Your task to perform on an android device: Change the alignment of the title "Employment Fair Survey" from left to center on the SurveyMonkey app.
Image 0: 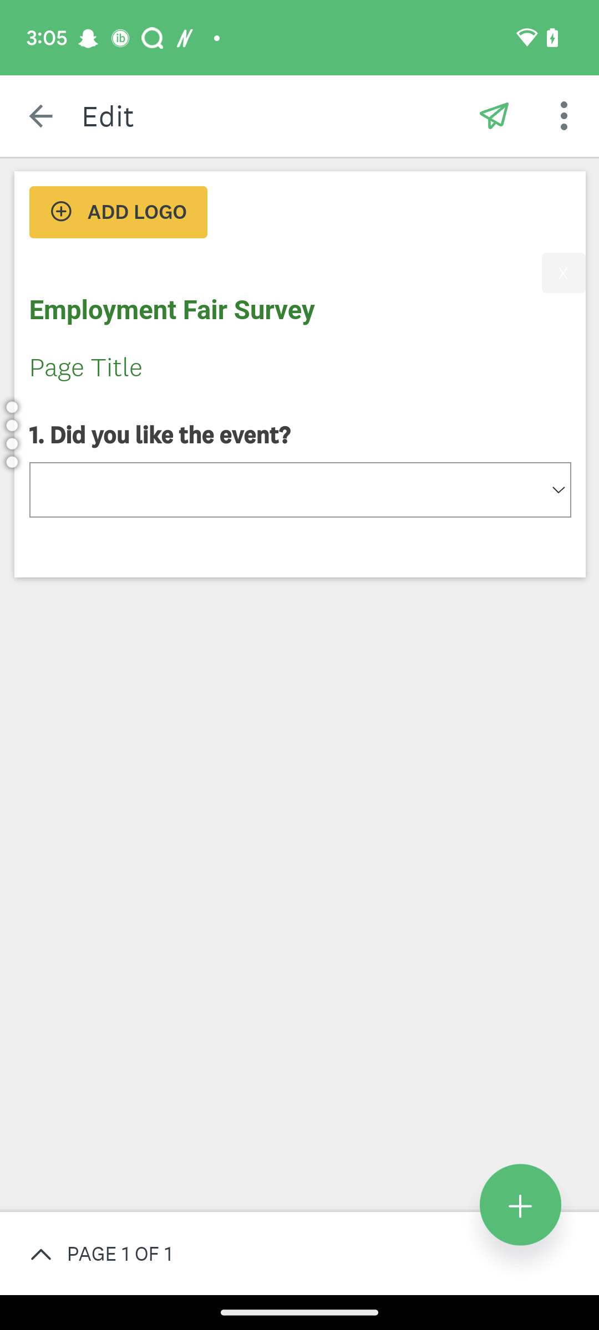
Click on the Title Employment Fair Survey.
Step 0: click (299, 311)
Image 1: 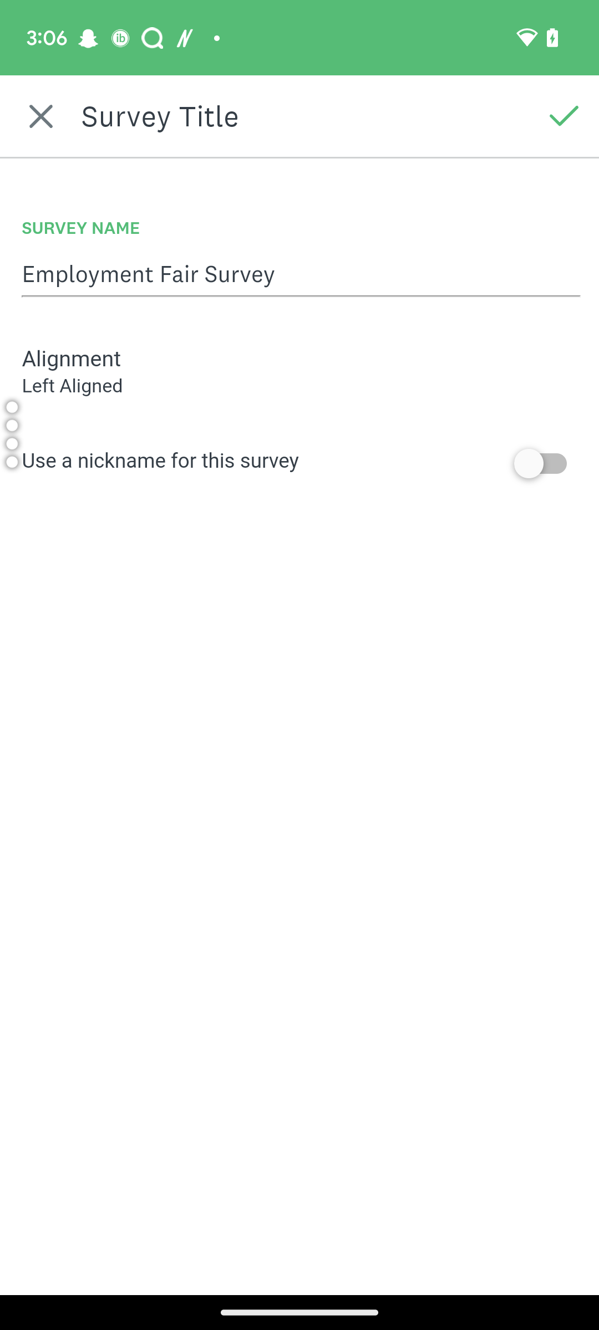
Click on the Alignment tab.
Step 1: click (72, 385)
Image 2: 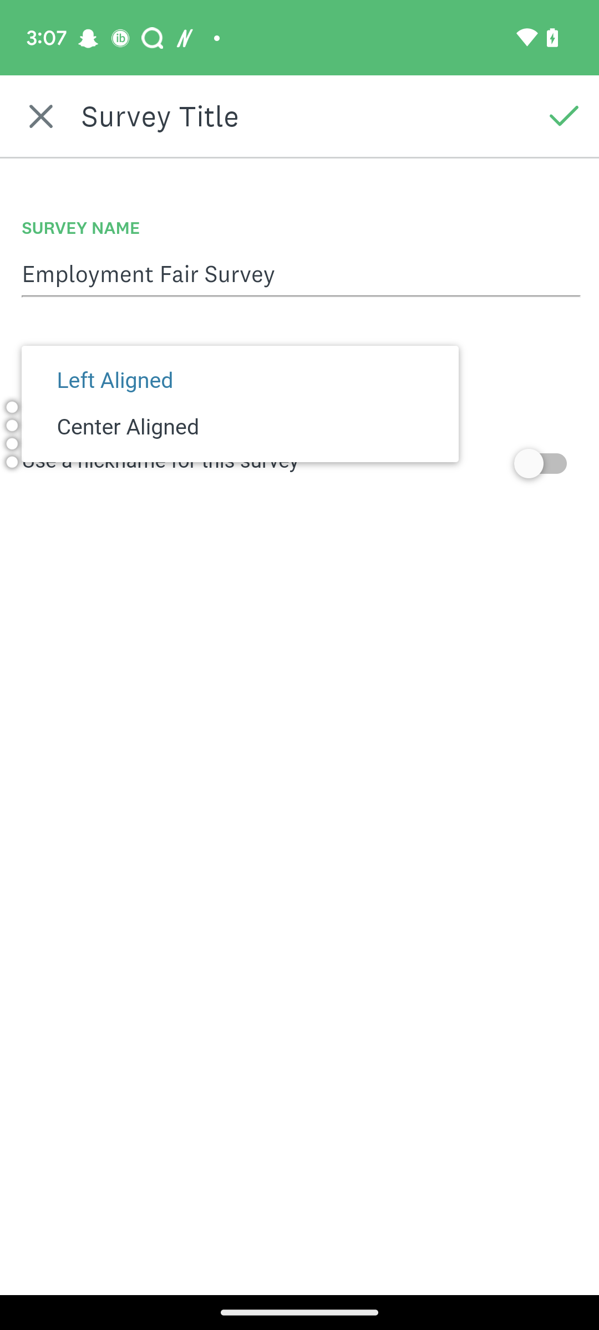
Select the Center Aligned tab.
Step 2: click (240, 426)
Image 3: 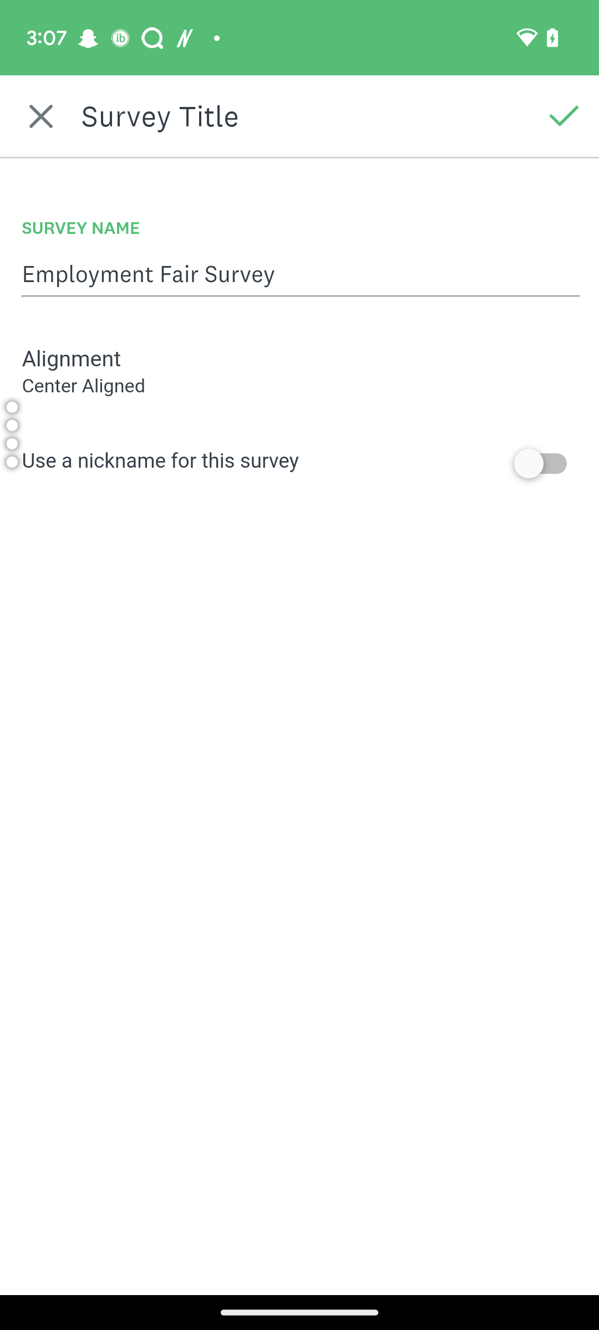
Click on the right click icon at the top right corner of the screen.
Step 3: click (564, 116)
Image 4: 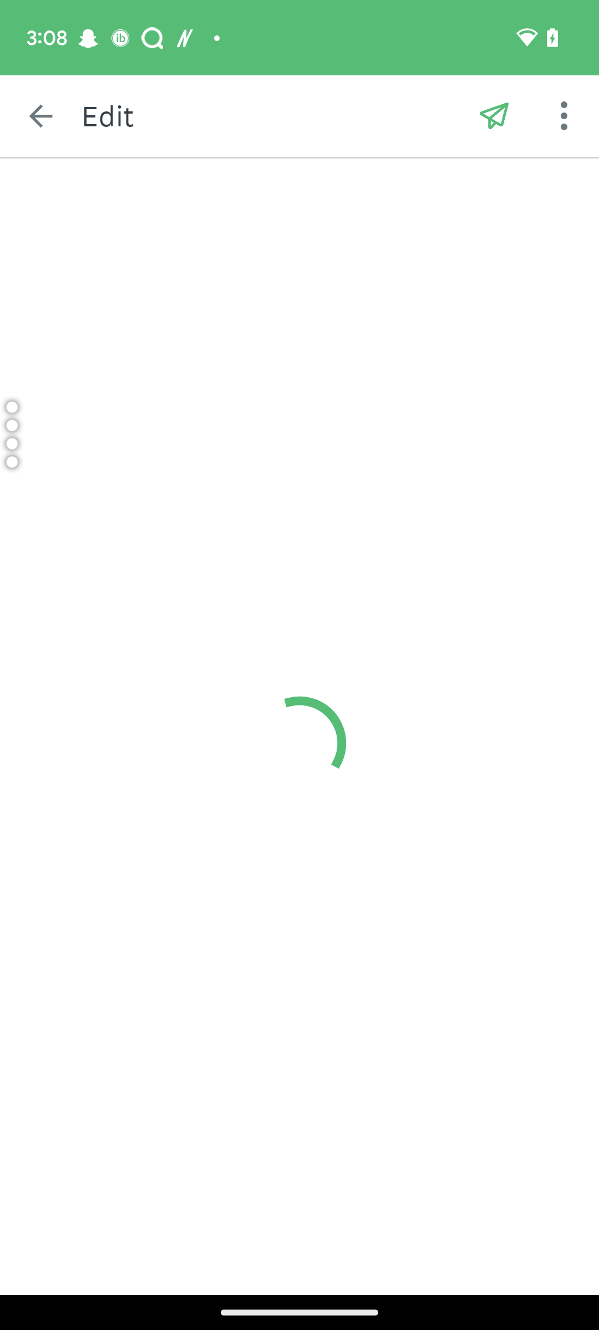
Click on the right click icon at the top right corner of the screen.
Step 4: wait